Your task to perform on an android device: Read the review for the Daily Mid Women's Training shoes so as to get confirmed about the purchase in the PUMA app
Image 0: 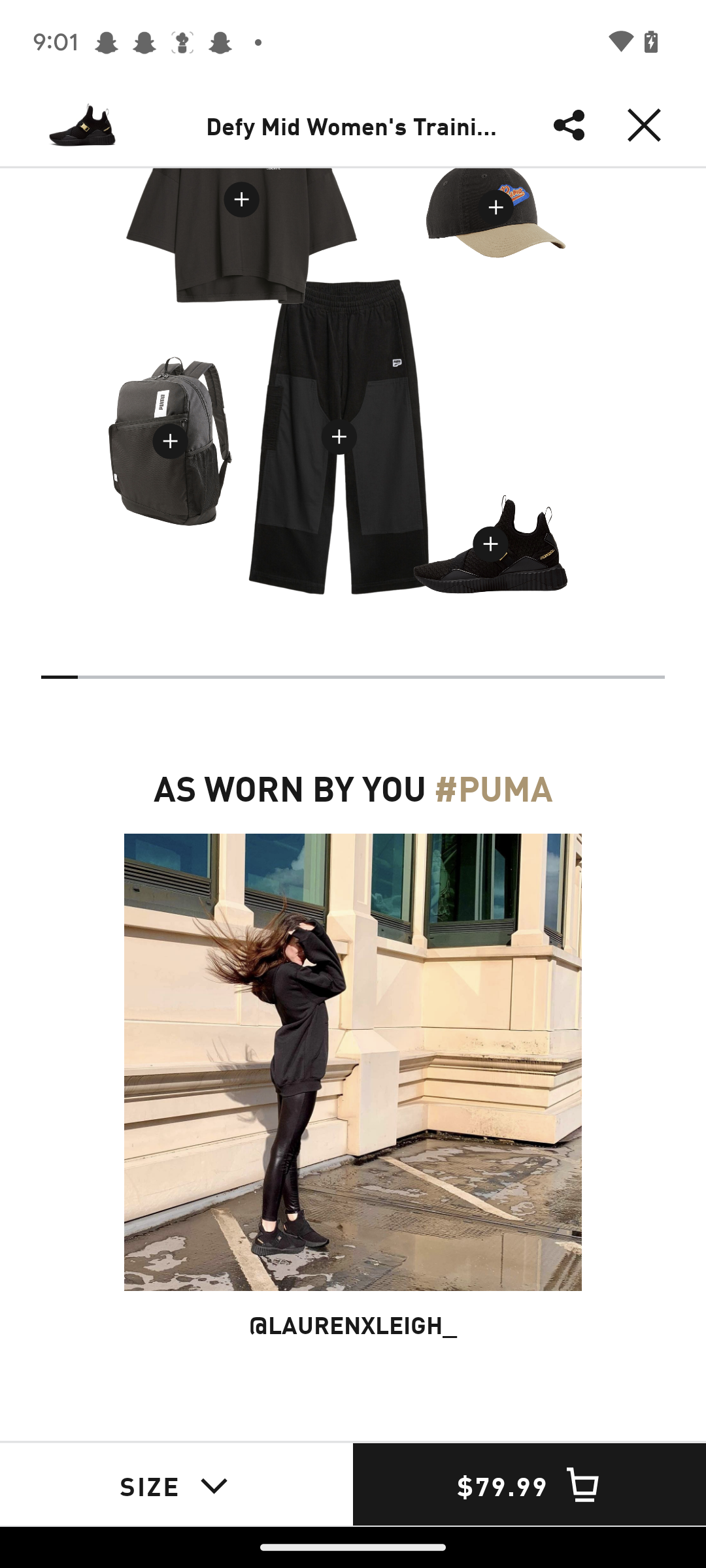
Swipe down to view the review section
Step 0: scroll up
Image 1: 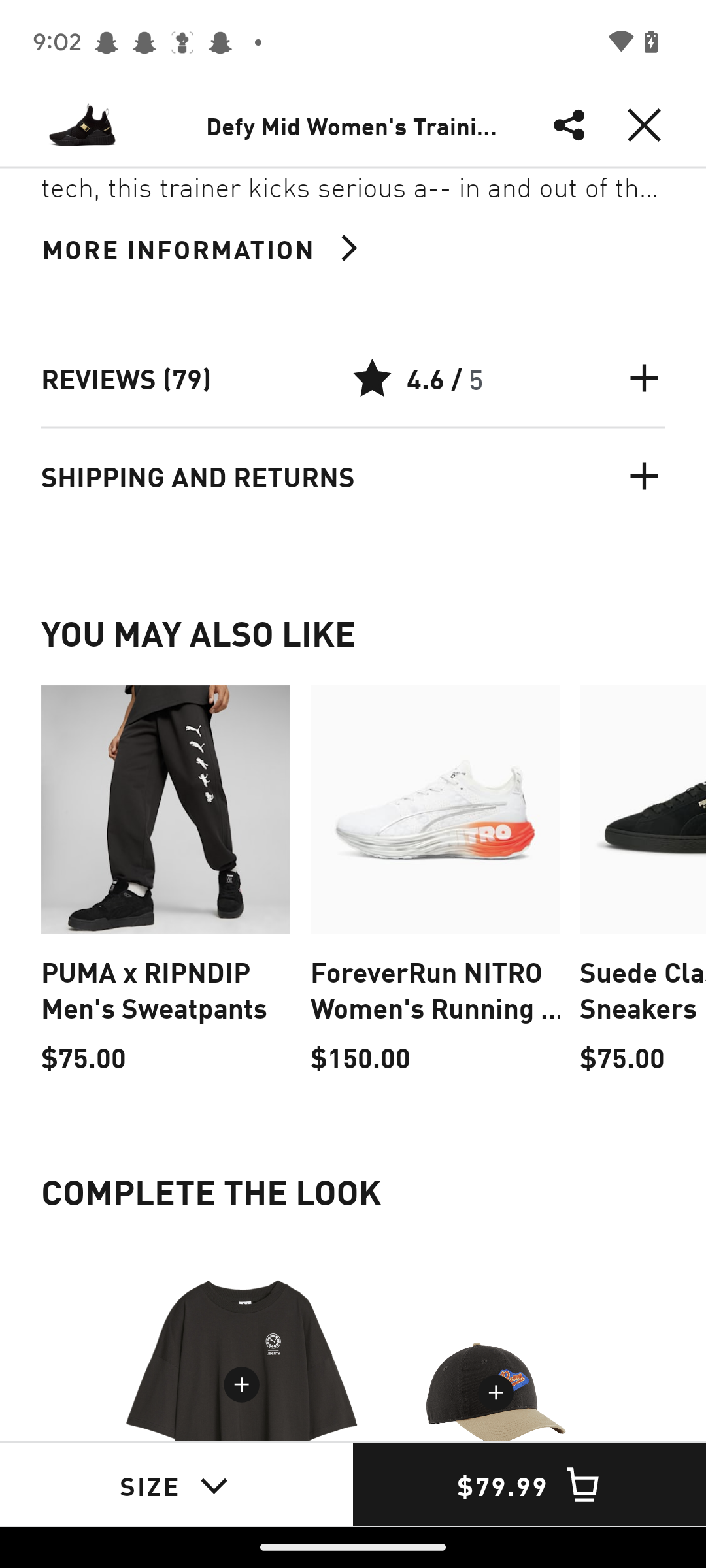
Click on the reviews section
Step 1: click (126, 378)
Image 2: 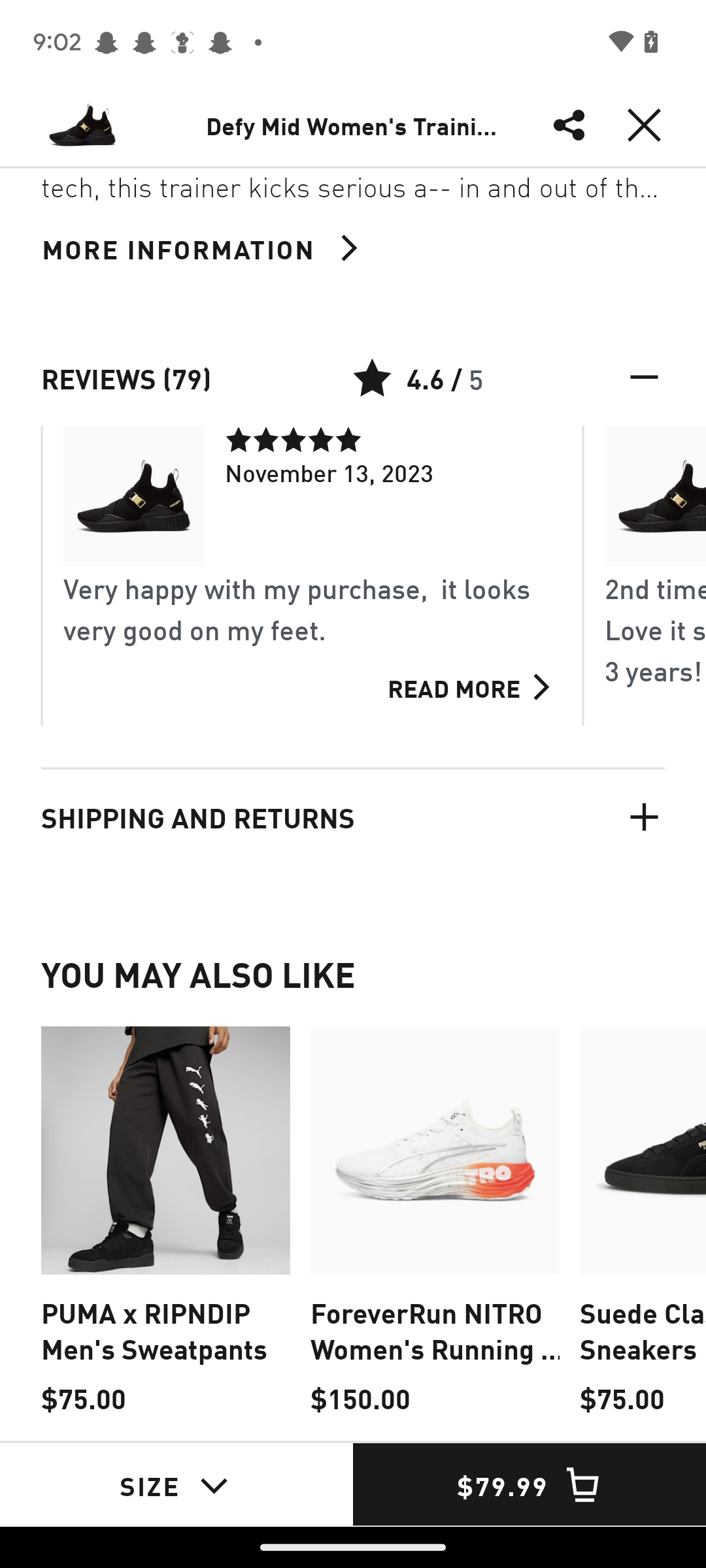
Swipe the reviews towards the left
Step 2: scroll right
Image 3: 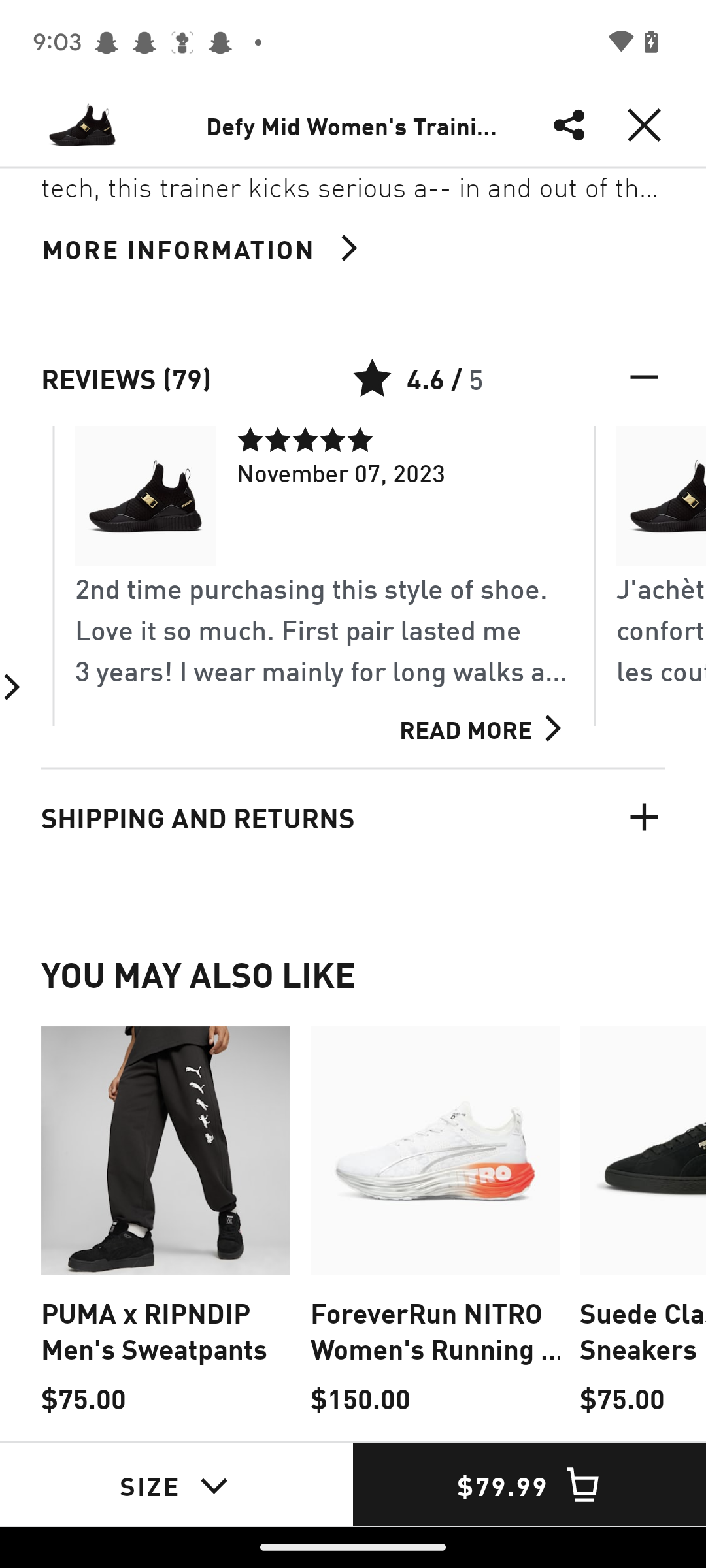
Swipe the reviews towards the left
Step 3: scroll right
Image 4: 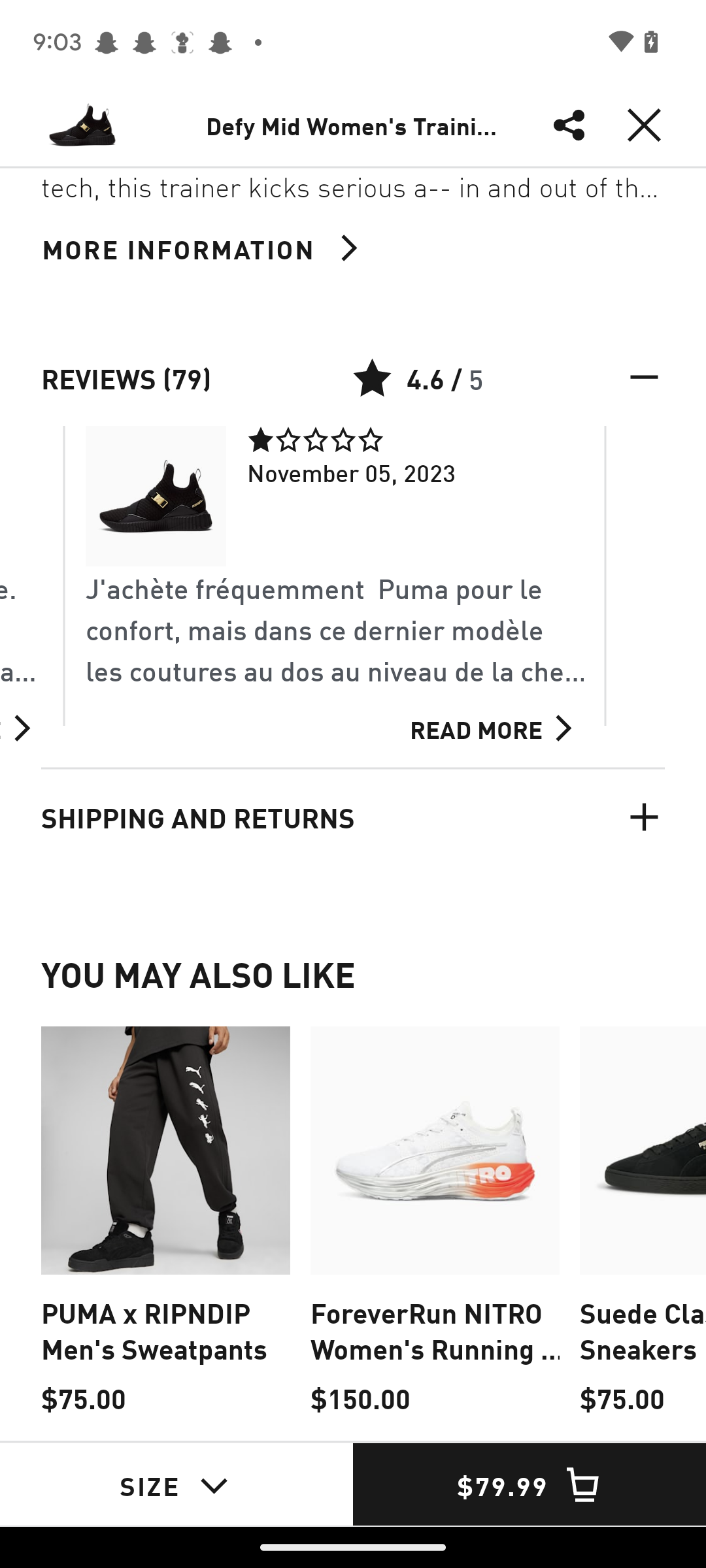
Swipe the reviews towards the left
Step 4: scroll right
Image 5: 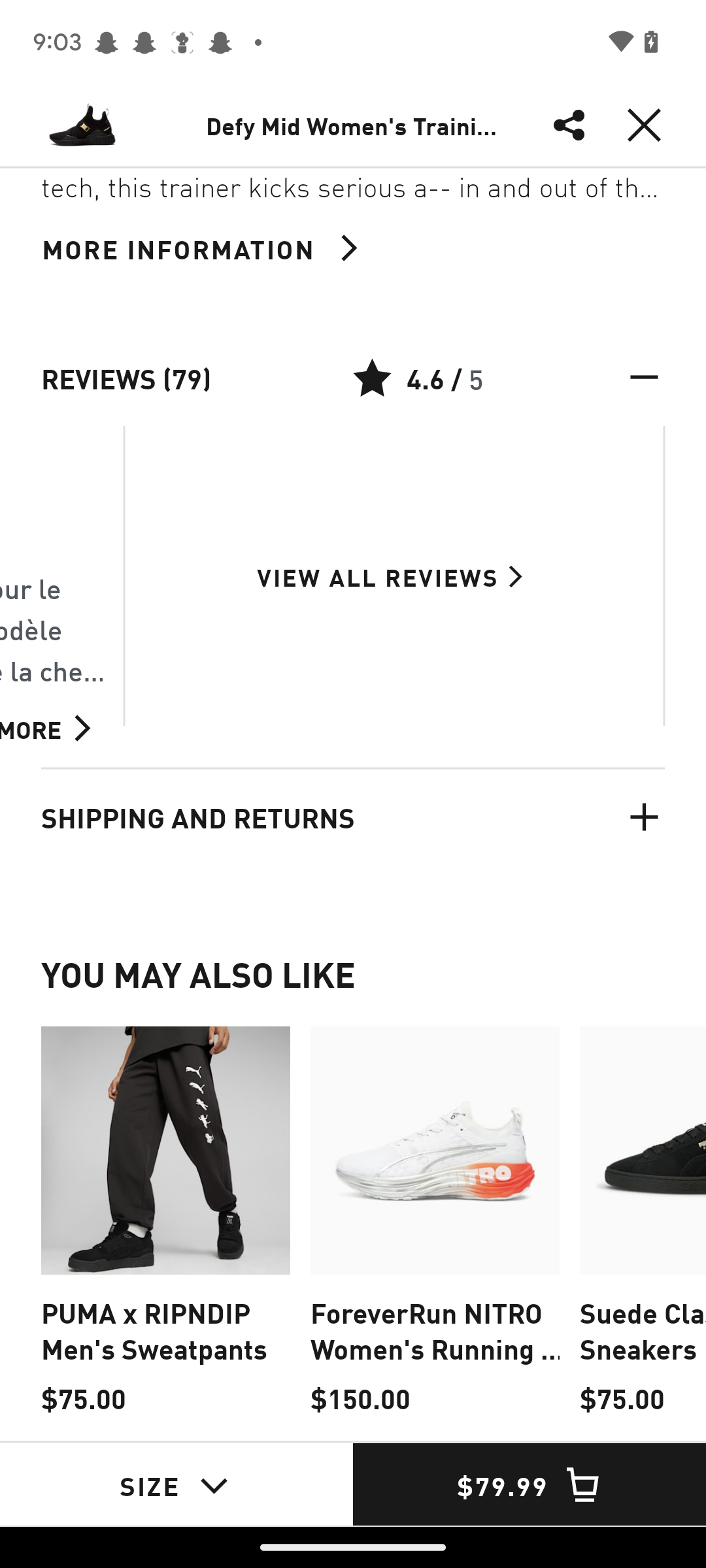
Click on the view all reviews 
Step 5: click (377, 576)
Image 6: 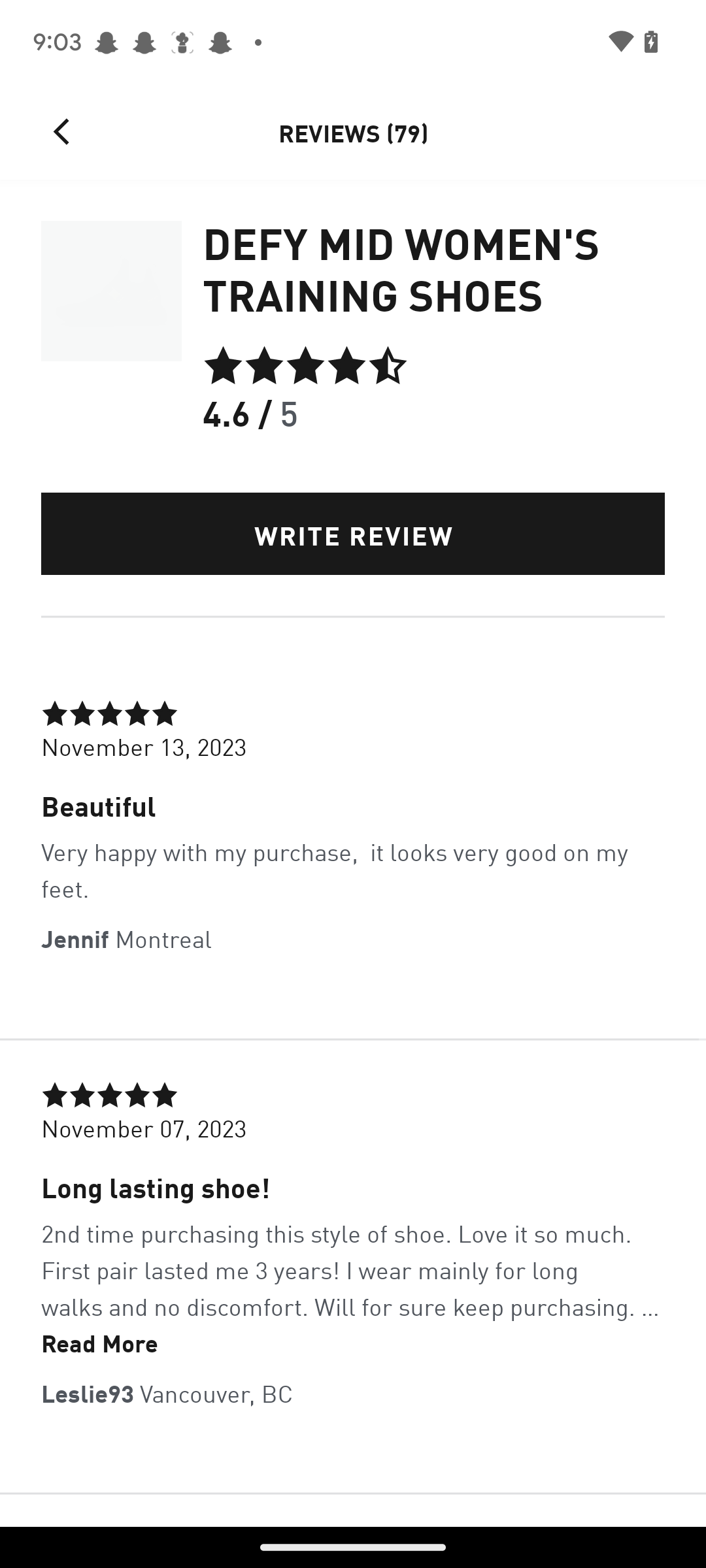
Swipe up the screen
Step 6: scroll down